Your task to perform on an android device: I want to change the Grocery alarm time in the Alarm Clock Xtreme app from 8 to 7 a.m. because there will be no work tomorrow.
Image 0: 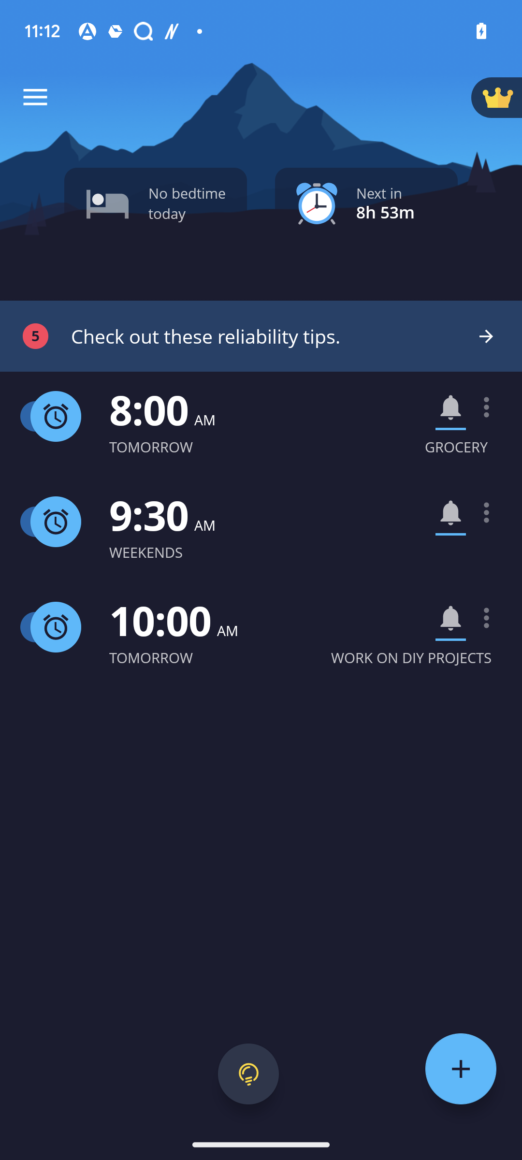
Click on the Grocery Alarm
Step 0: click (149, 409)
Image 1: 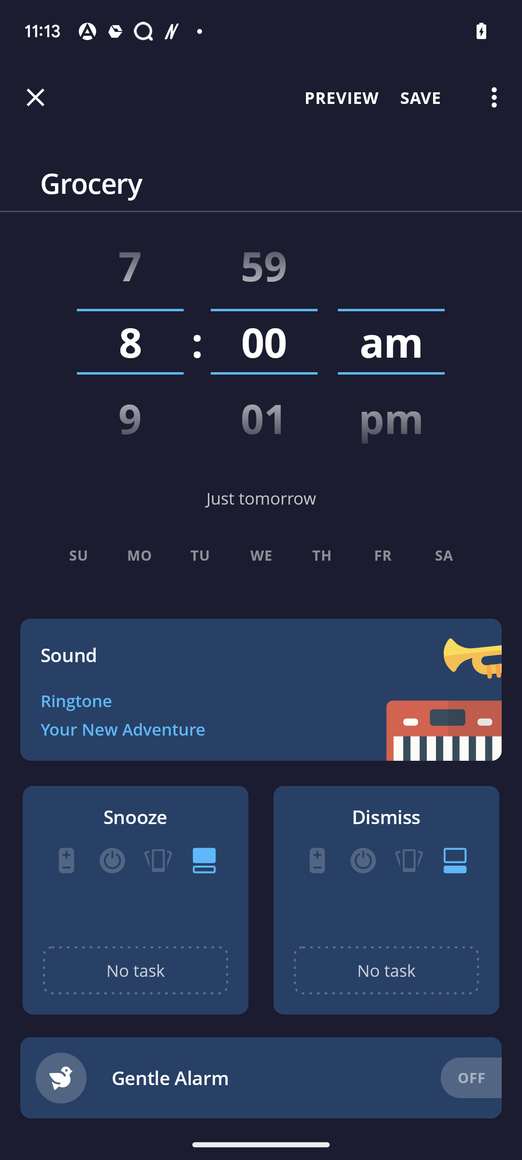
Click on the hour option
Step 1: click (130, 340)
Image 2: 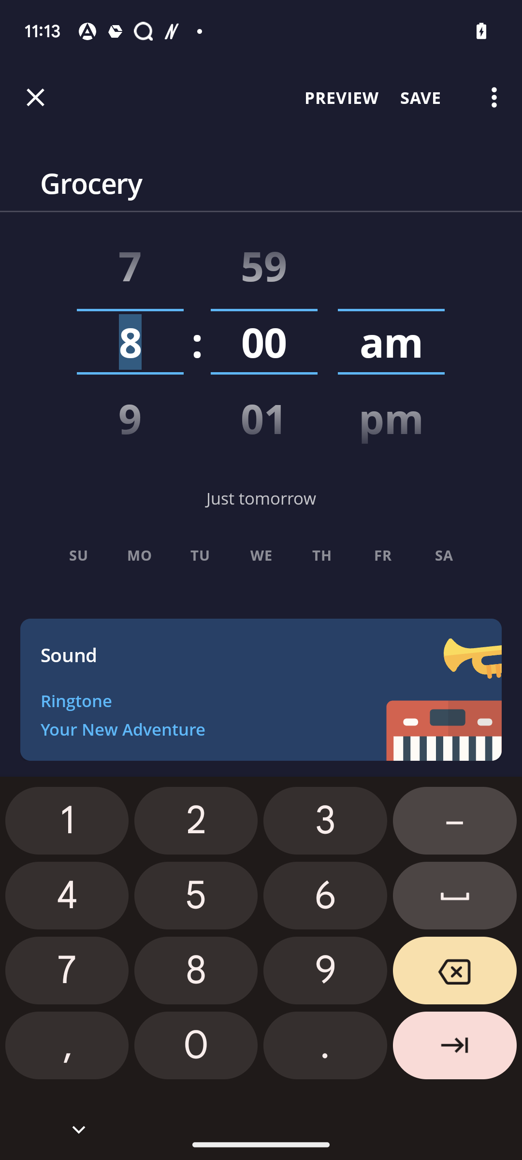
Set hour to 7
Step 2: click (135, 970)